Your task to perform on an android device: I just checked that we are out of all the fruits; look for fresh fruits in the Blinkit app.
Image 0: 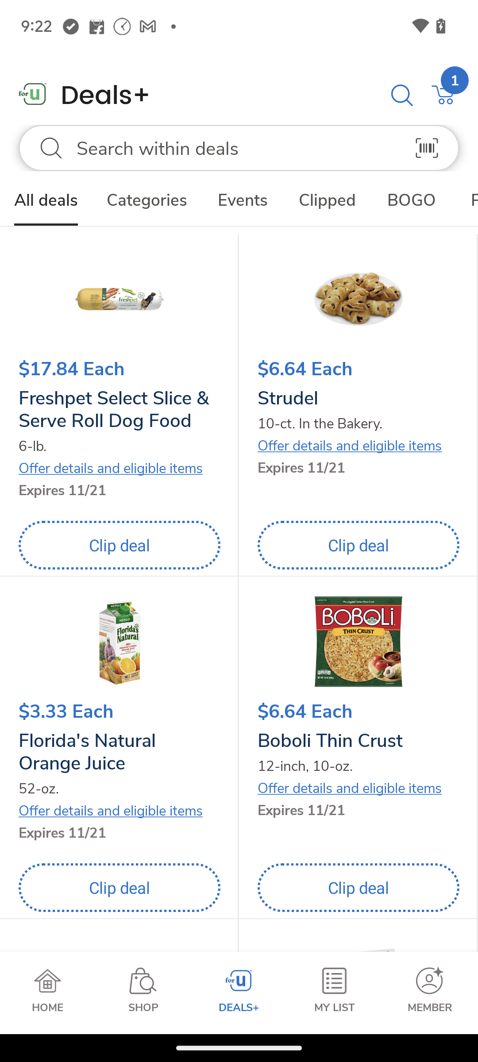
Open the blinkit app.
Step 0: open app "Blinkit"
Image 1: 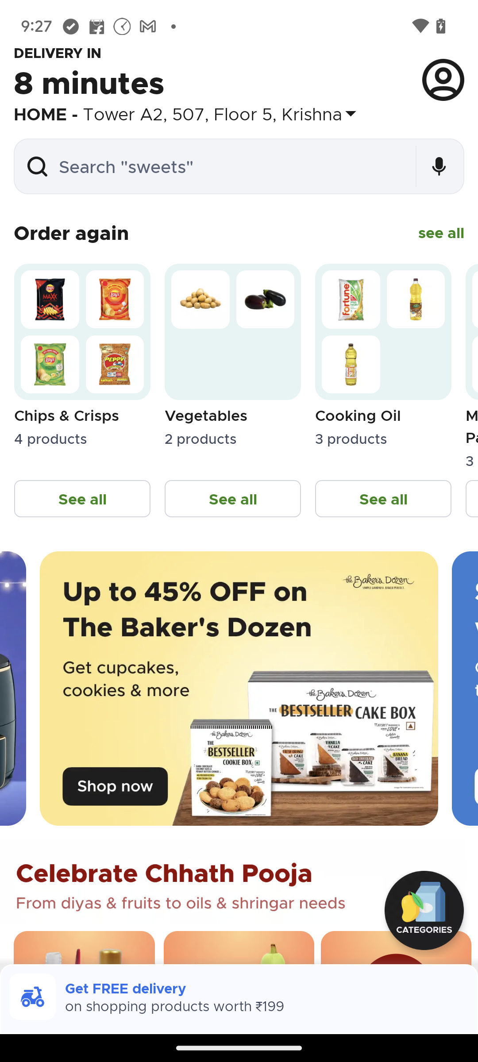
Click on the search bar.
Step 1: click (230, 166)
Image 2: 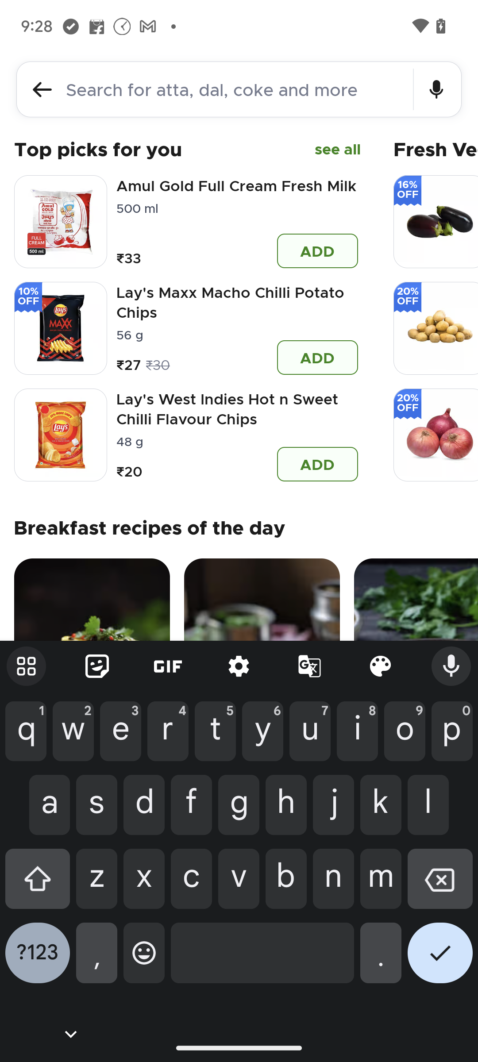
Enter the name of the product that is fruits.
Step 2: type "Fruits"
Image 3: 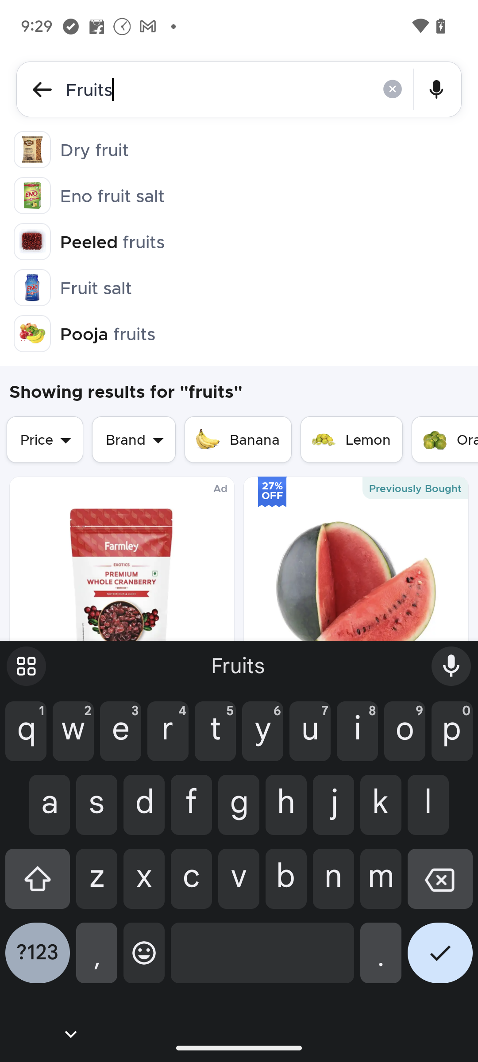
Now click on the tick button.
Step 3: click (440, 960)
Image 4: 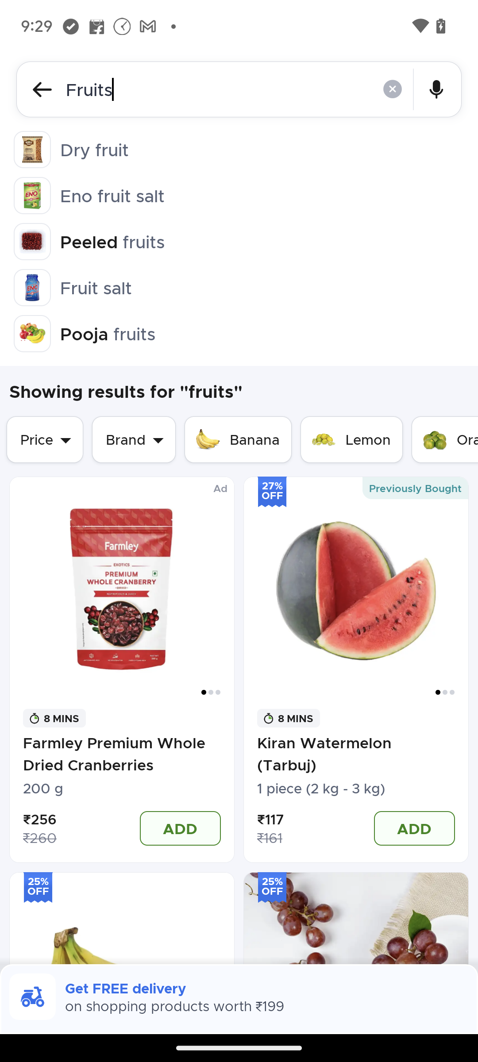
Scroll down to view more fruits.
Step 4: scroll down